Your task to perform on an android device: Look for hotels in Rome, Italy, for 23–27 December 2023 for three people in the Kayak app.
Image 0: 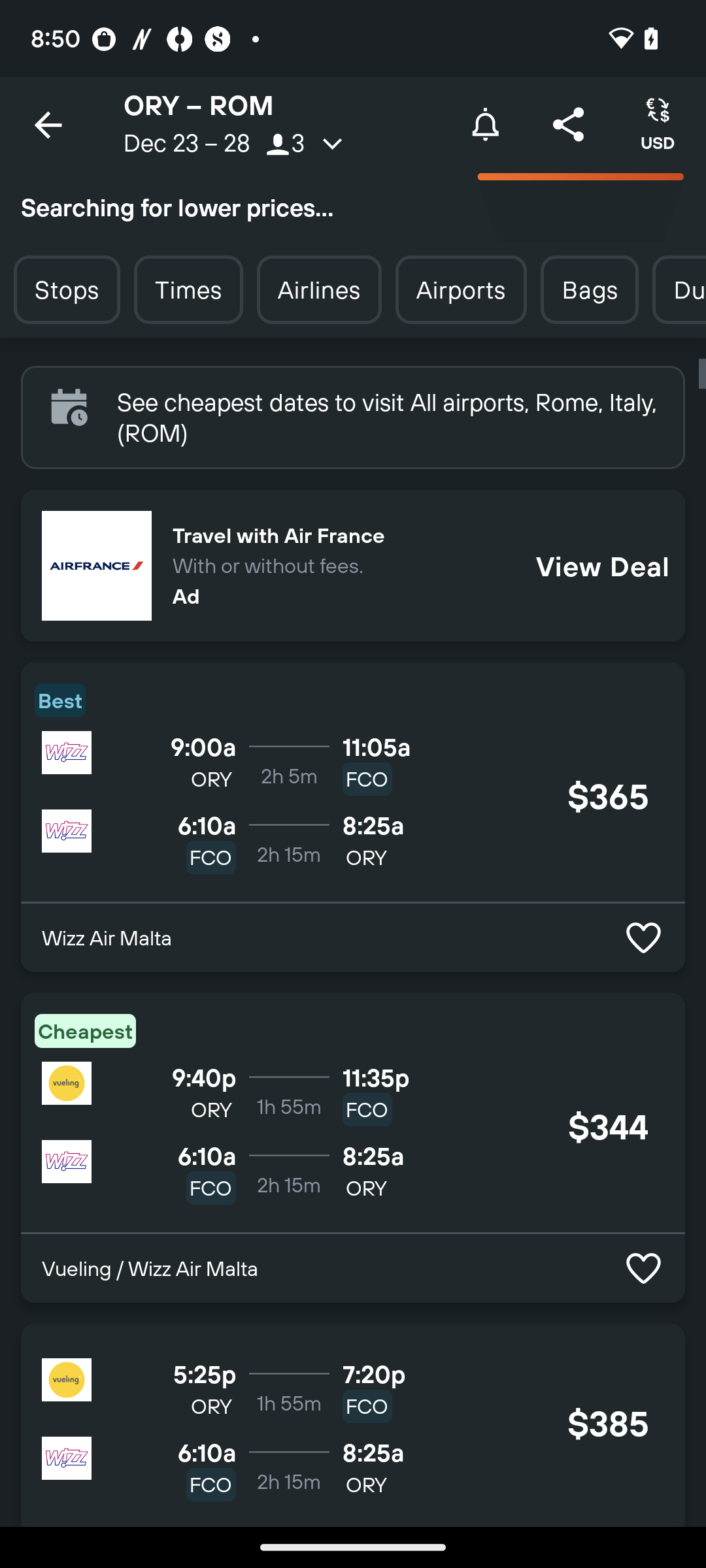
Click on the back button.
Step 0: click (48, 125)
Image 1: 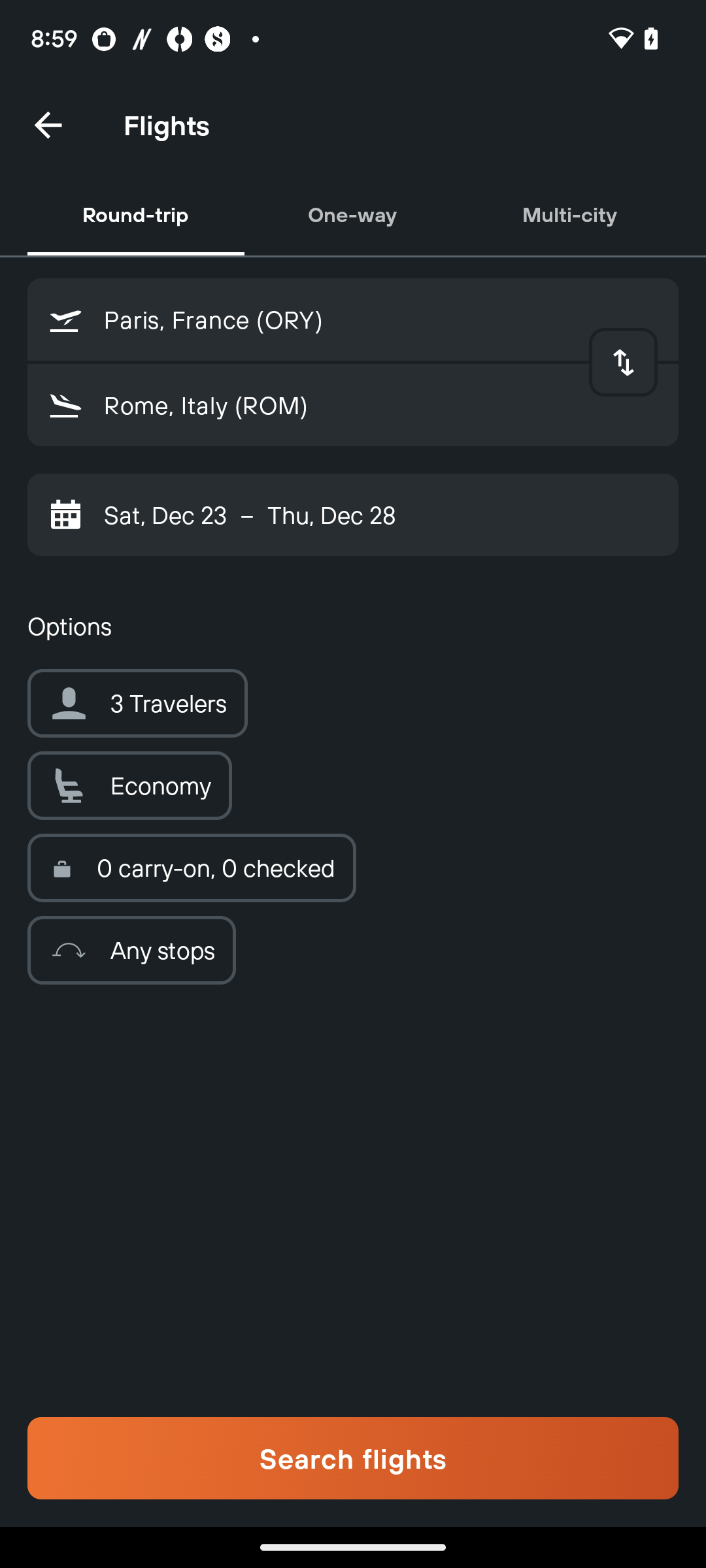
Click on the back button.
Step 1: click (48, 125)
Image 2: 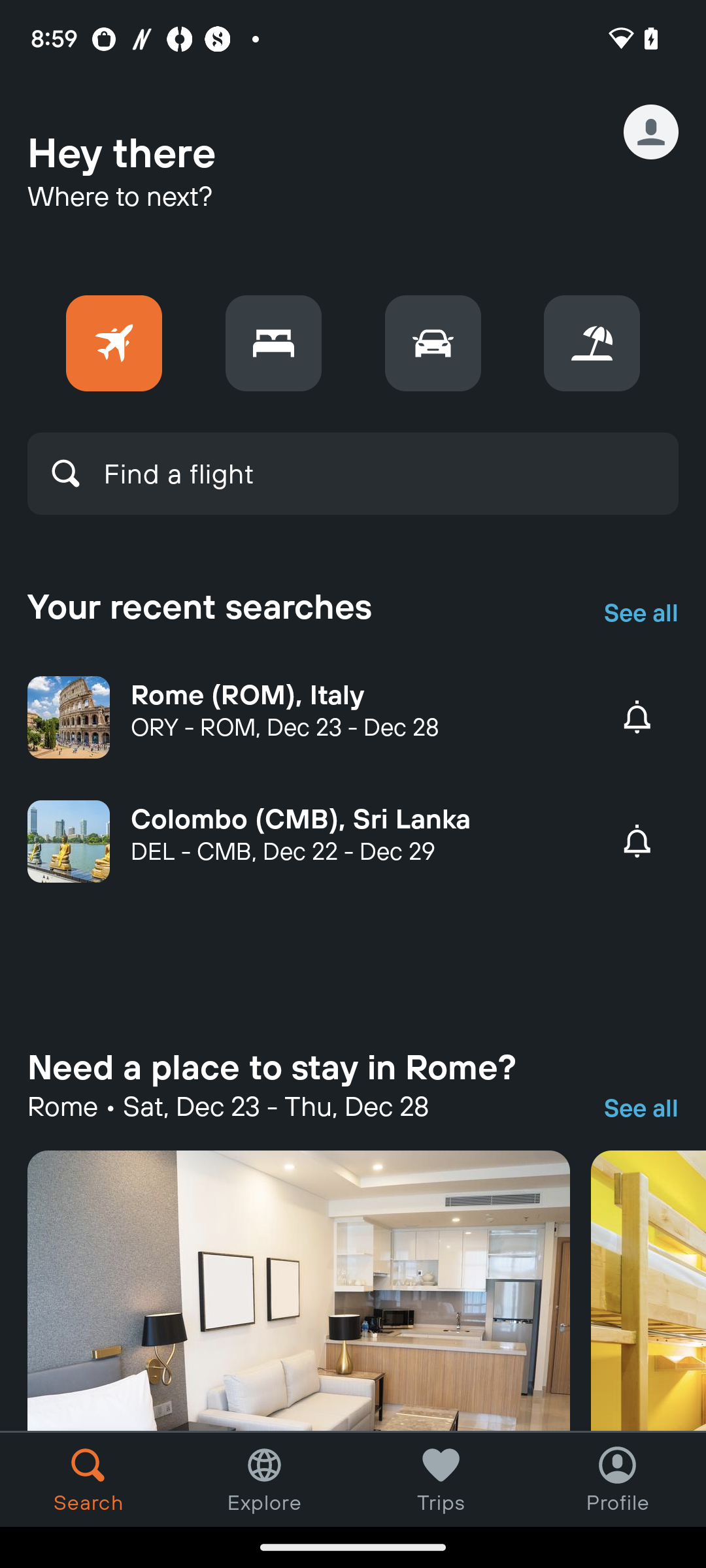
Click on the hotel icon.
Step 2: click (273, 343)
Image 3: 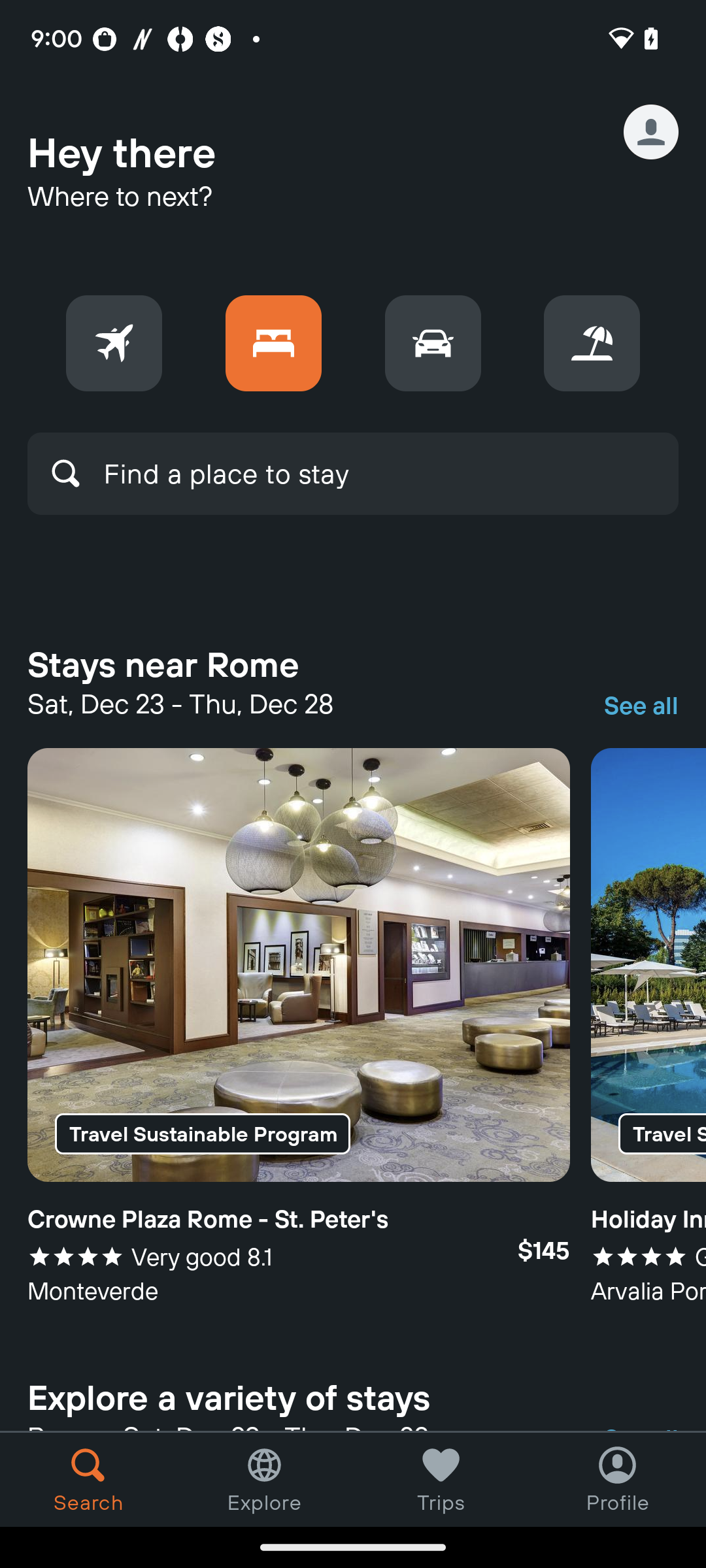
Click on the search bar.
Step 3: click (353, 474)
Image 4: 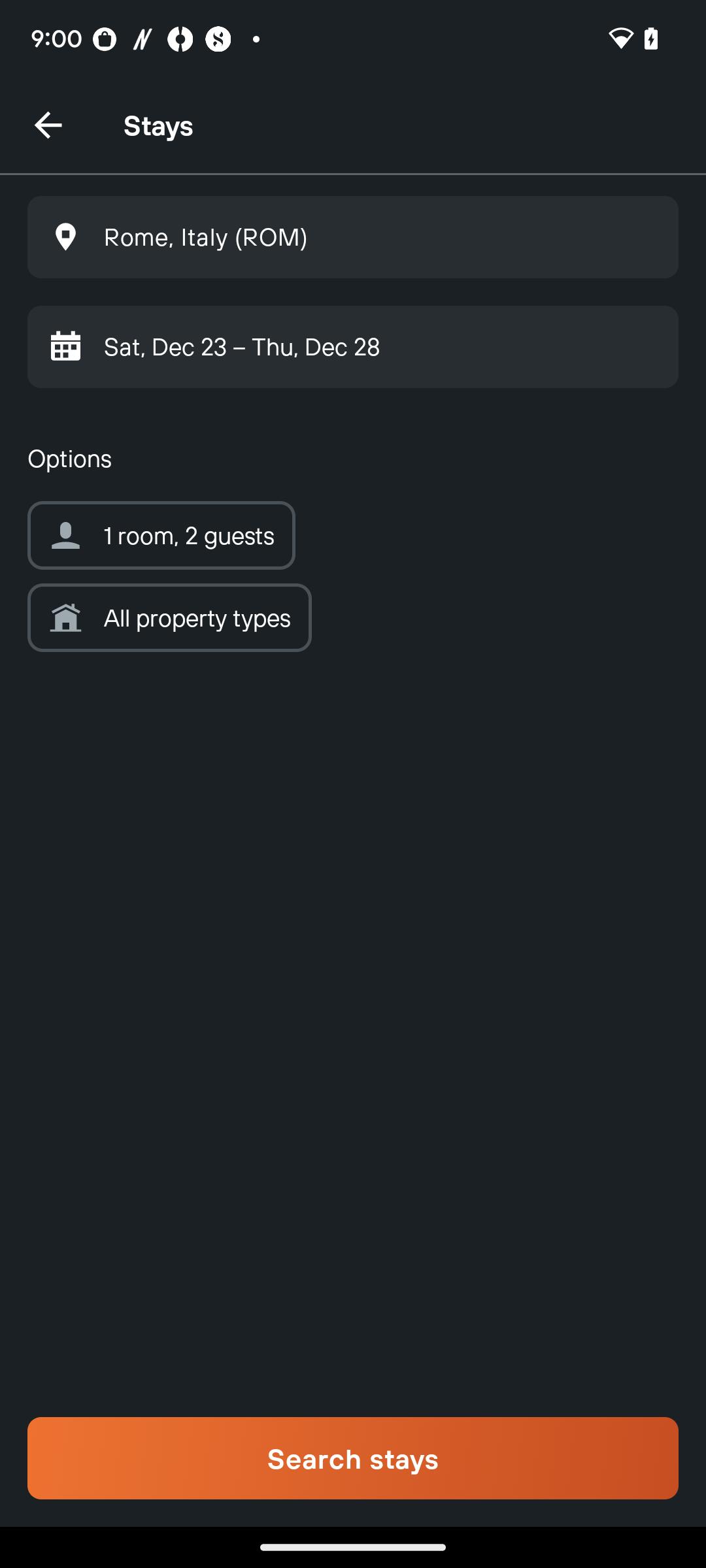
Click on the person icon to change the number of the guests.
Step 4: click (161, 535)
Image 6: 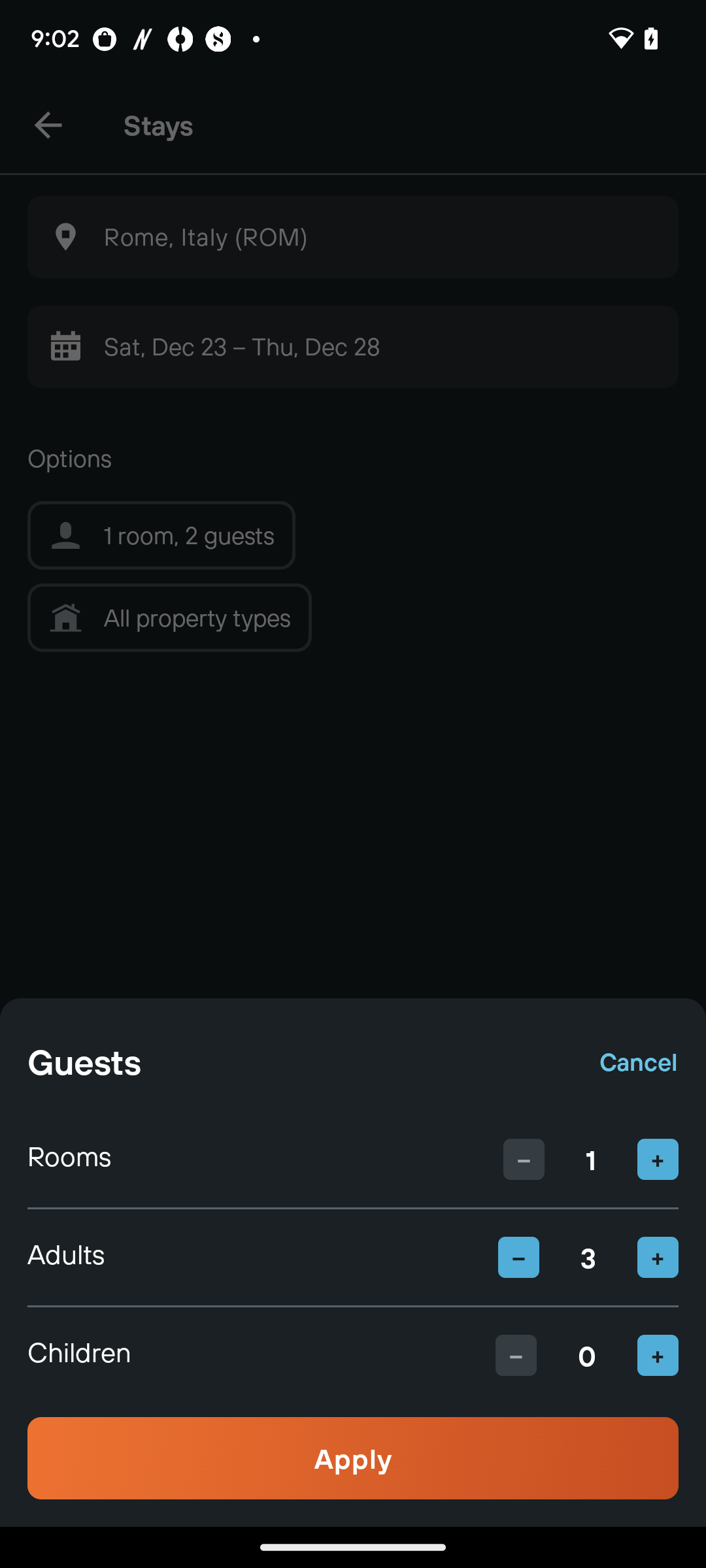
Click on the apply button.
Step 6: click (353, 1458)
Image 7: 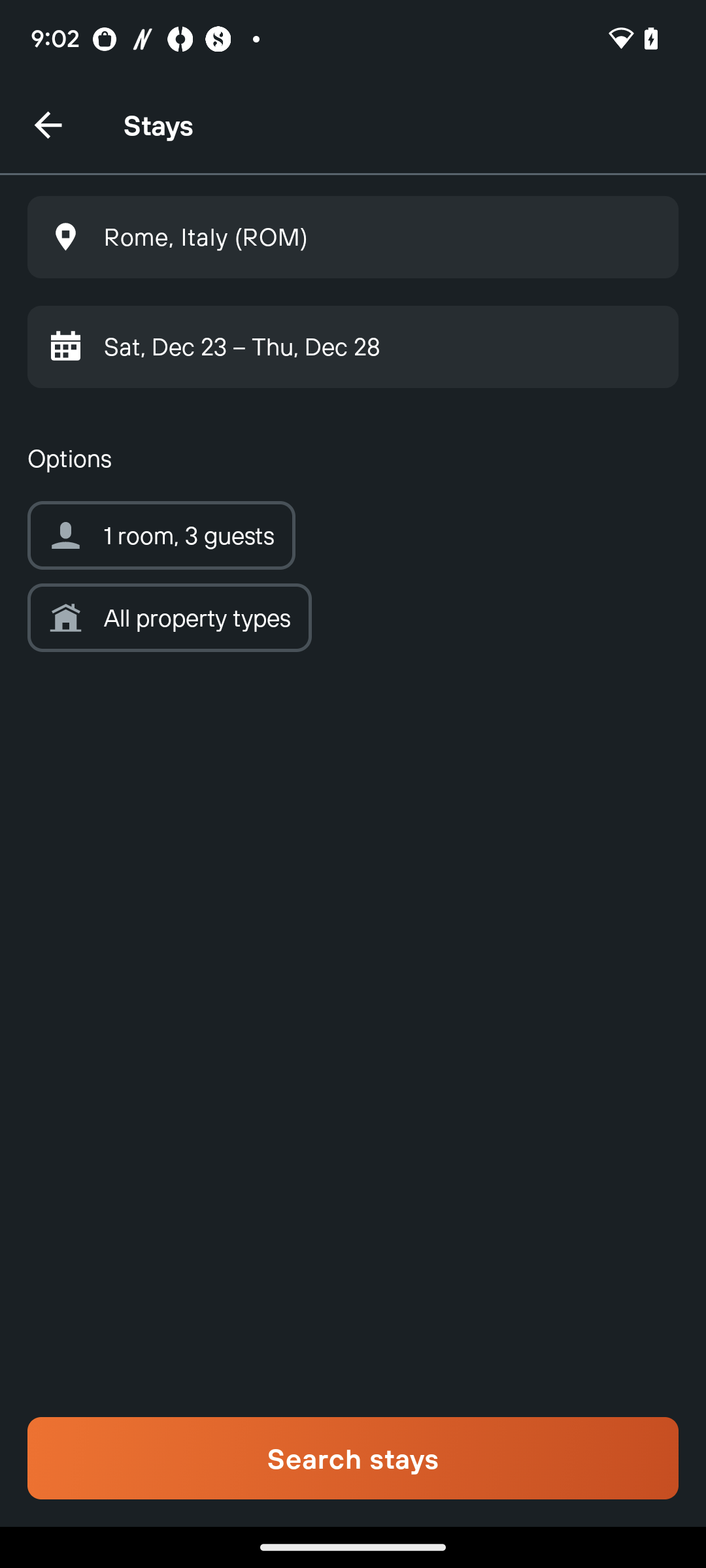
Click on the search stays button.
Step 7: click (353, 1458)
Image 8: 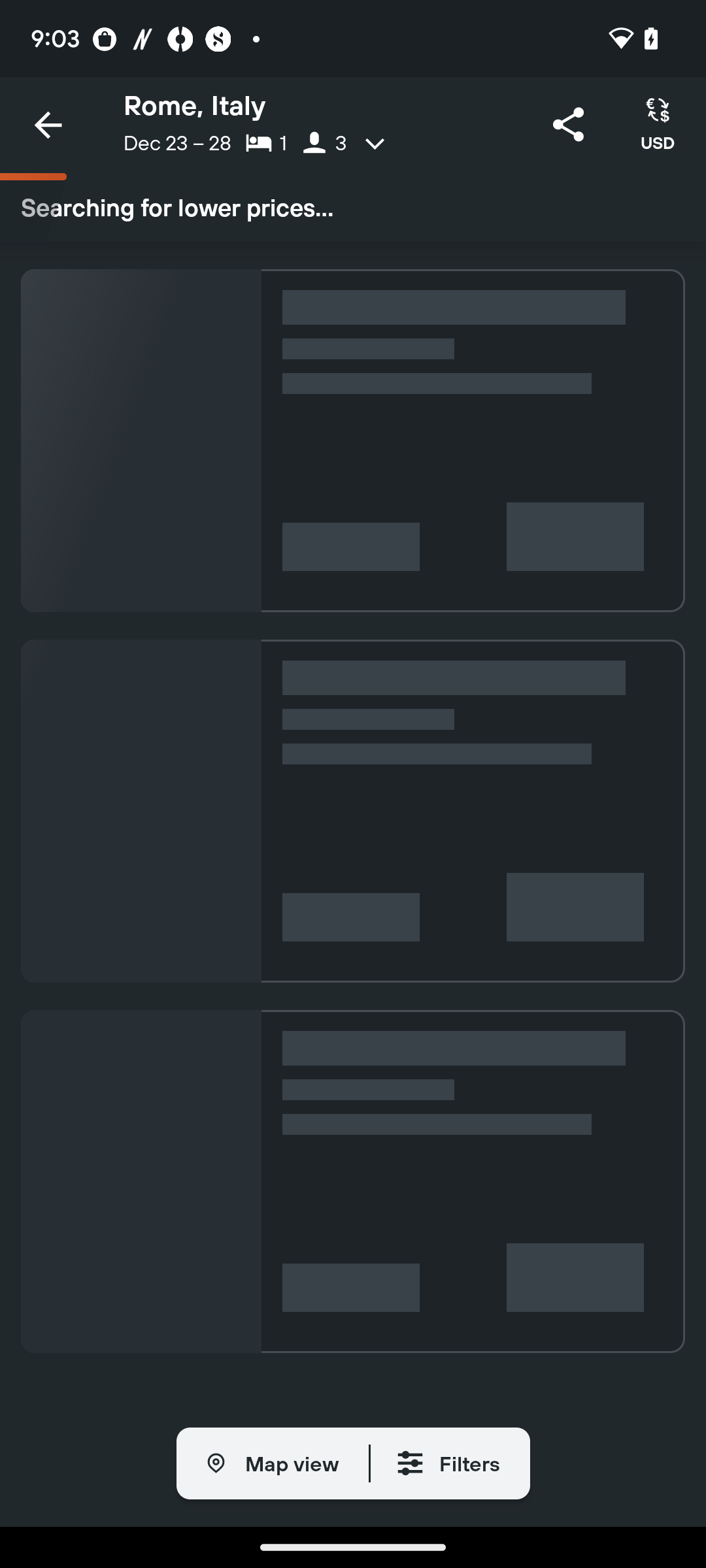
Click on the search stays button.
Step 8: wait
Image 9: 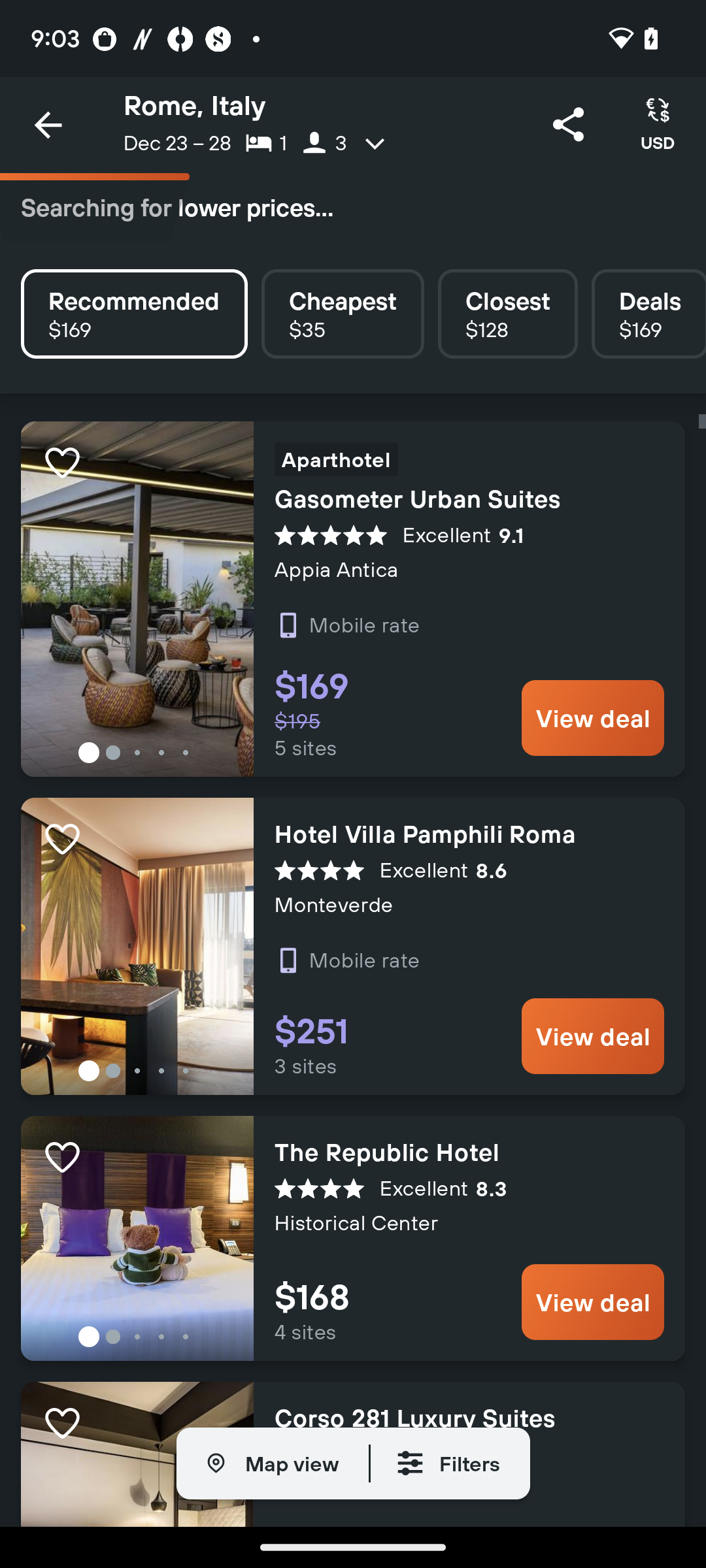
Swipe down to view more.
Step 9: scroll down